Your task to perform on an android device: My wife tore my favorite blue shirt while washing the clothes, and now I want to buy a new navy blue shirt for me, so search for the navy blue formal shirt in L size in the Banggood app.
Image 0: 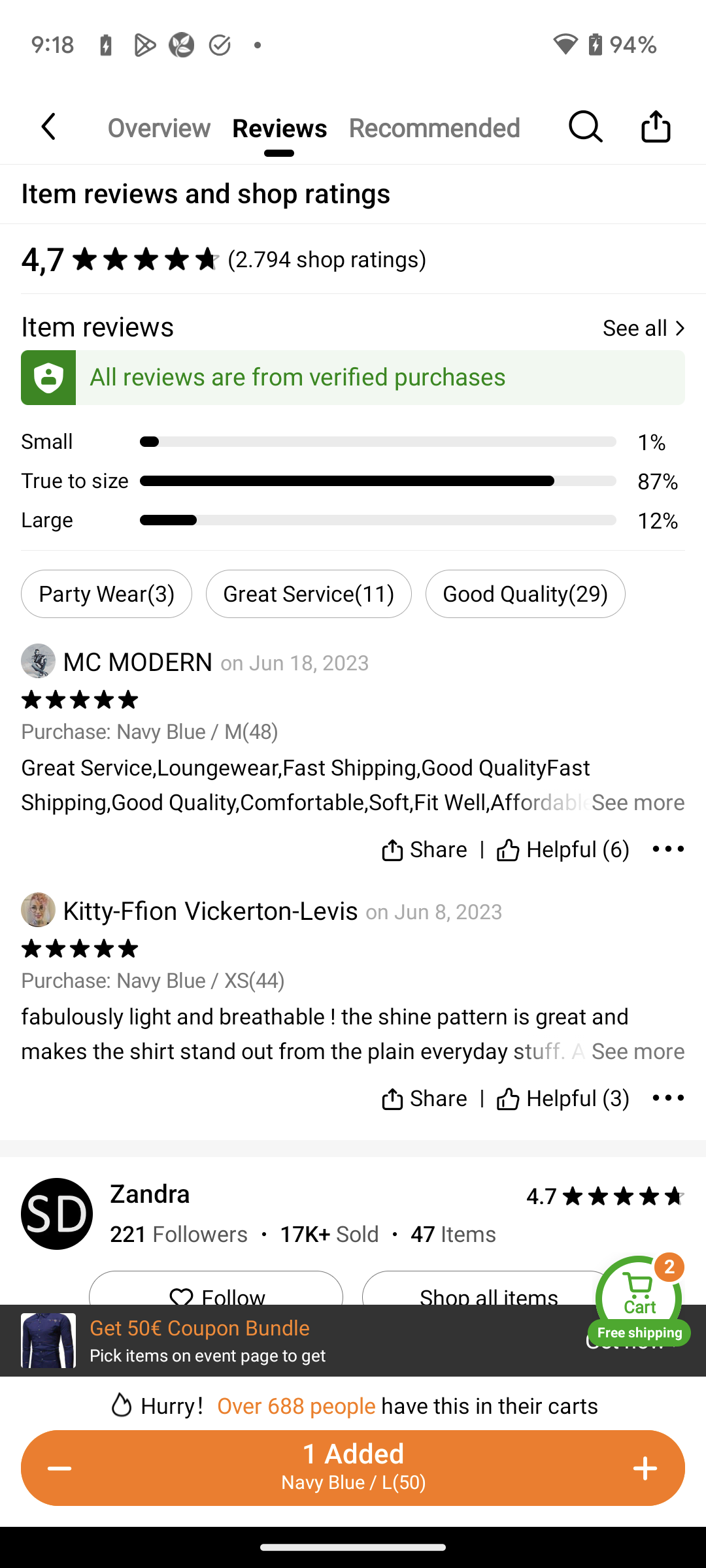
Open the Banggood app
Step 0: open app "Banggood"
Image 1: 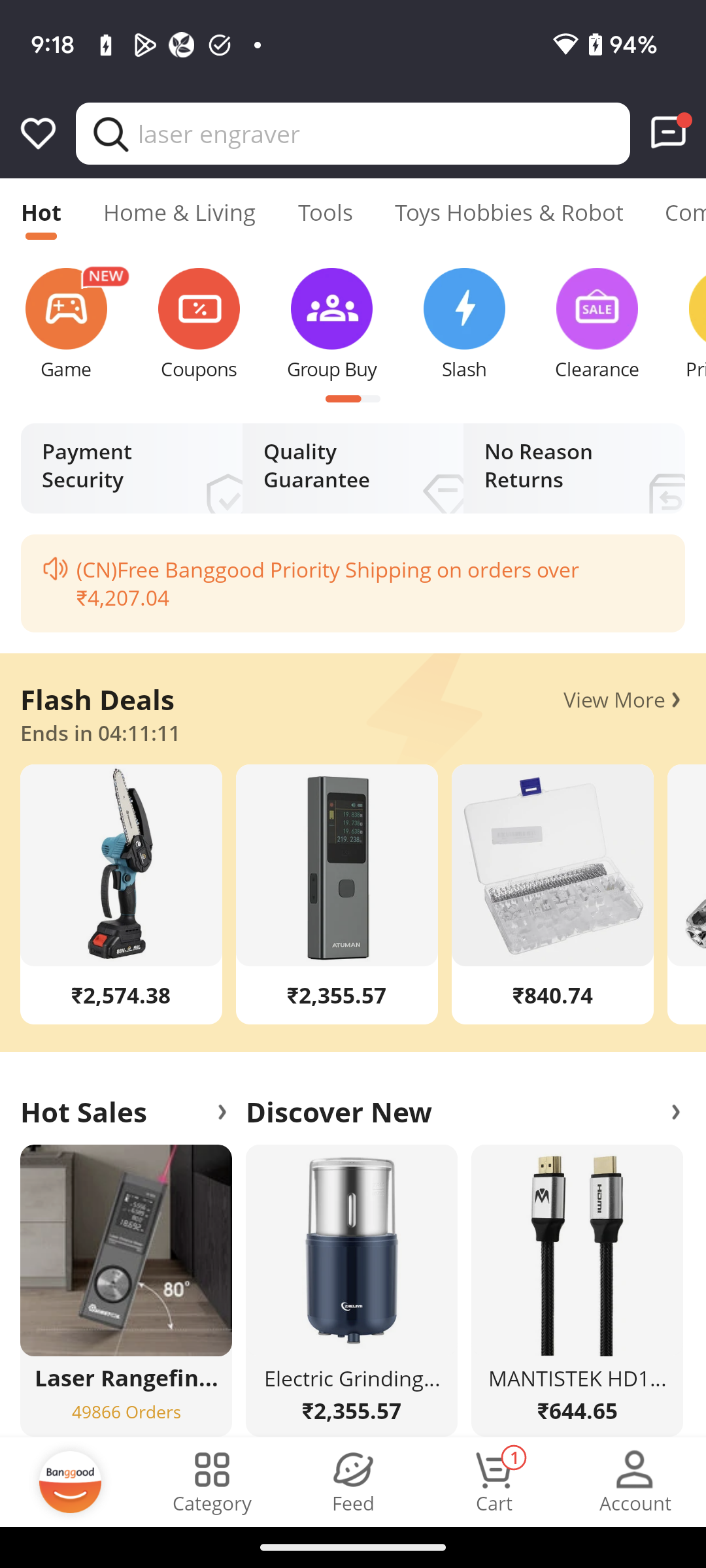
Click on the search bar at the top of the screen to search for the shirt.
Step 1: click (384, 133)
Image 2: 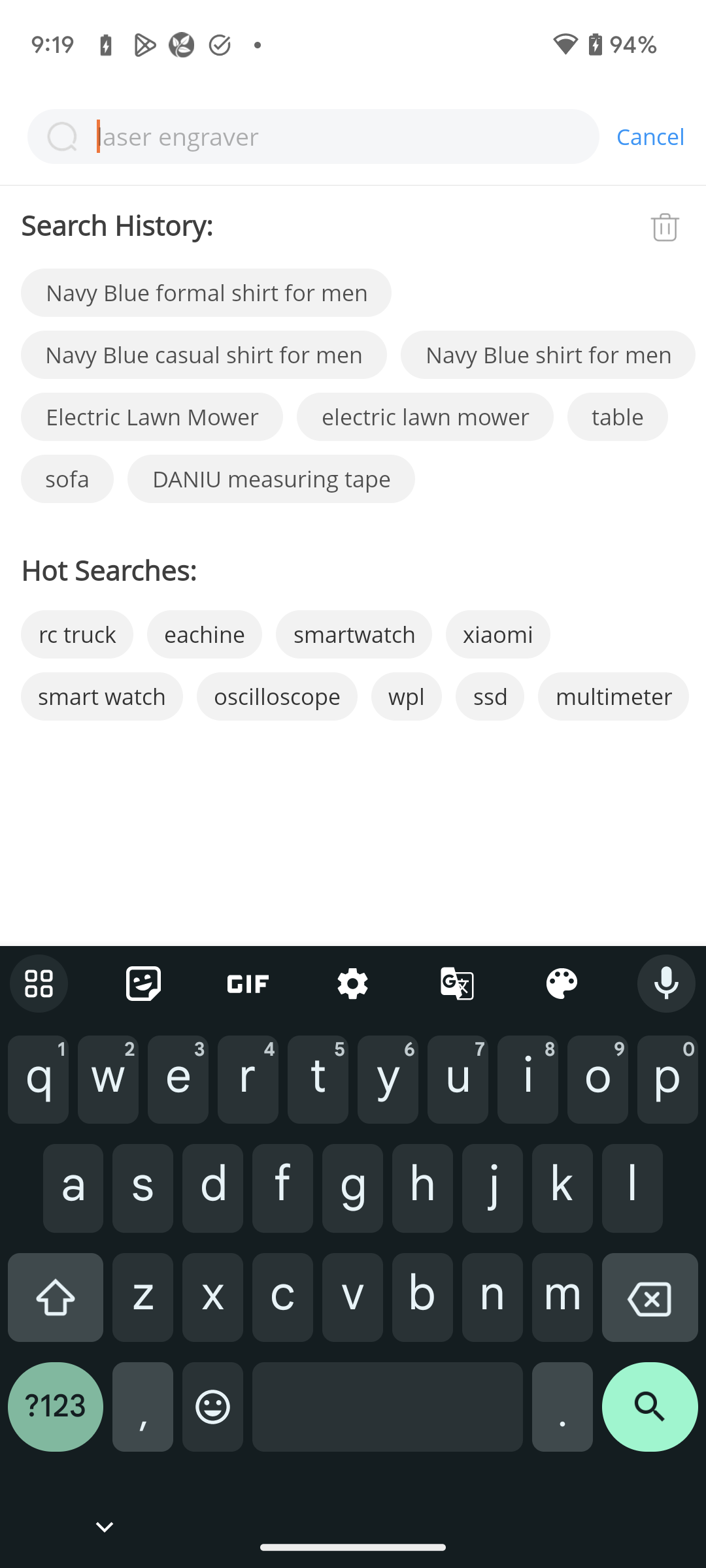
Type Navy Blue formal shirt for men in the search bar to search for the shirt
Step 2: type "Navy Blue formal shirt for men "
Image 3: 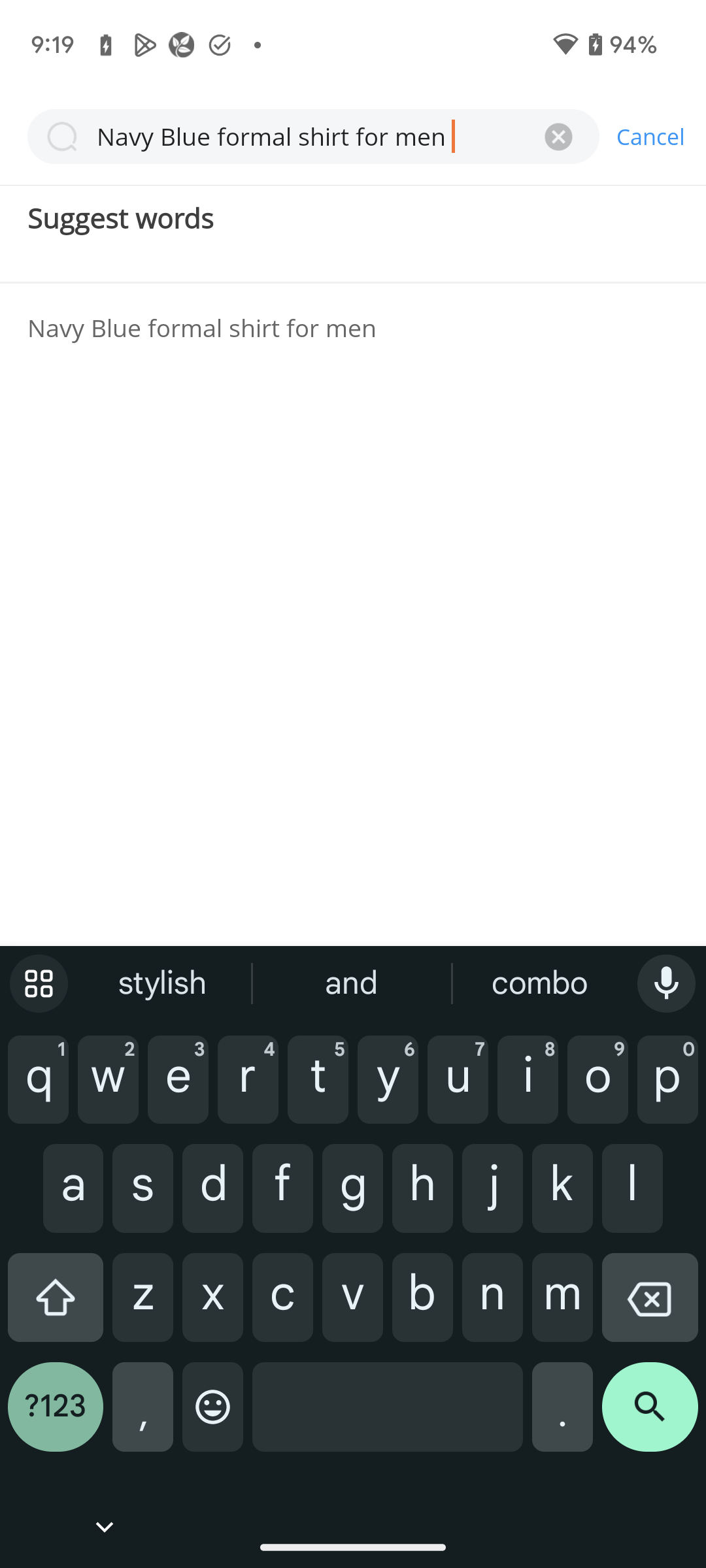
Click on the search icon at the bottom right corner of the screen to view the search result
Step 3: click (650, 1417)